Your task to perform on an android device: As I love the Egyptian Whole grilled fish and am satisfied with the taste, rate the recipe with 4 stars in the KitchenStories app.
Image 0: 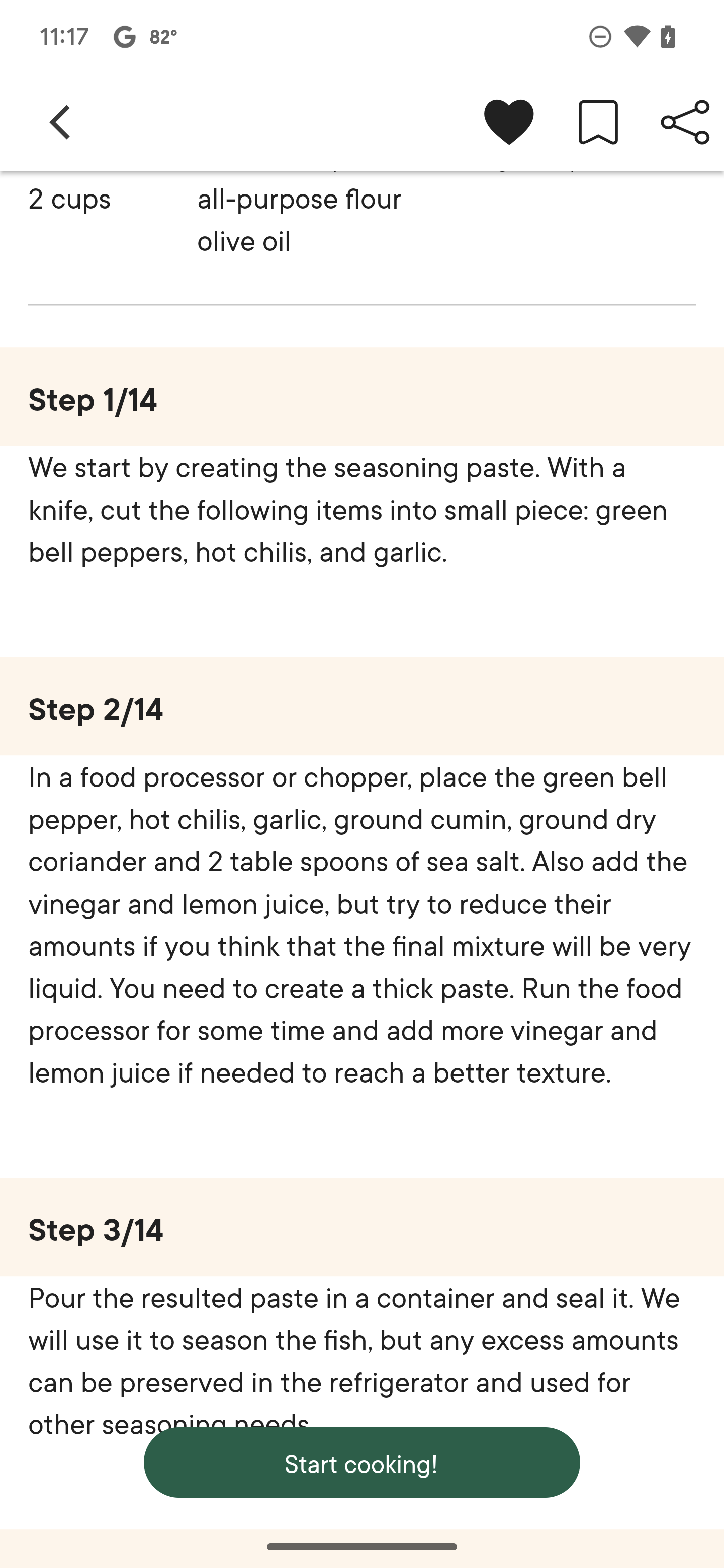
Swipe down on the screen
Step 0: scroll up
Image 1: 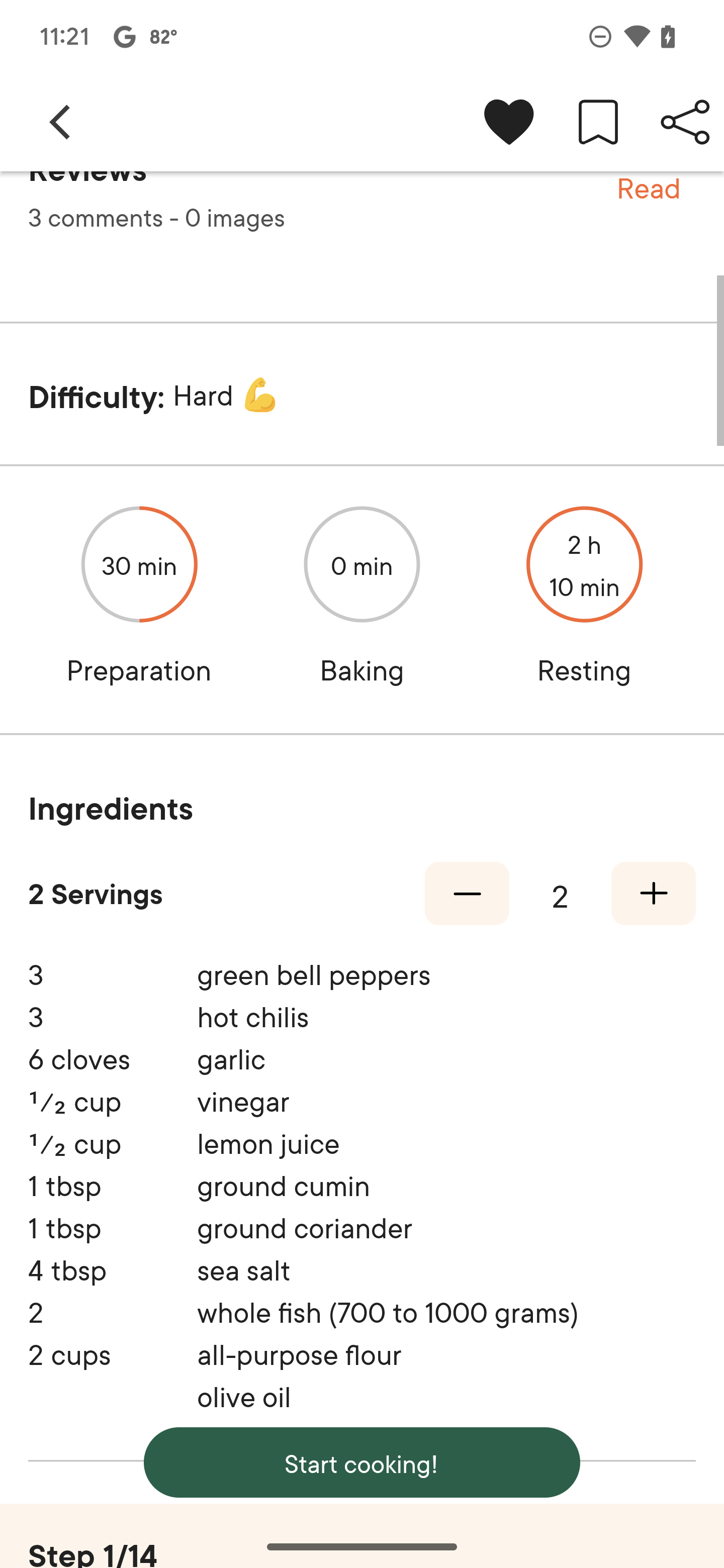
Swipe down on the screen
Step 1: scroll up
Image 2: 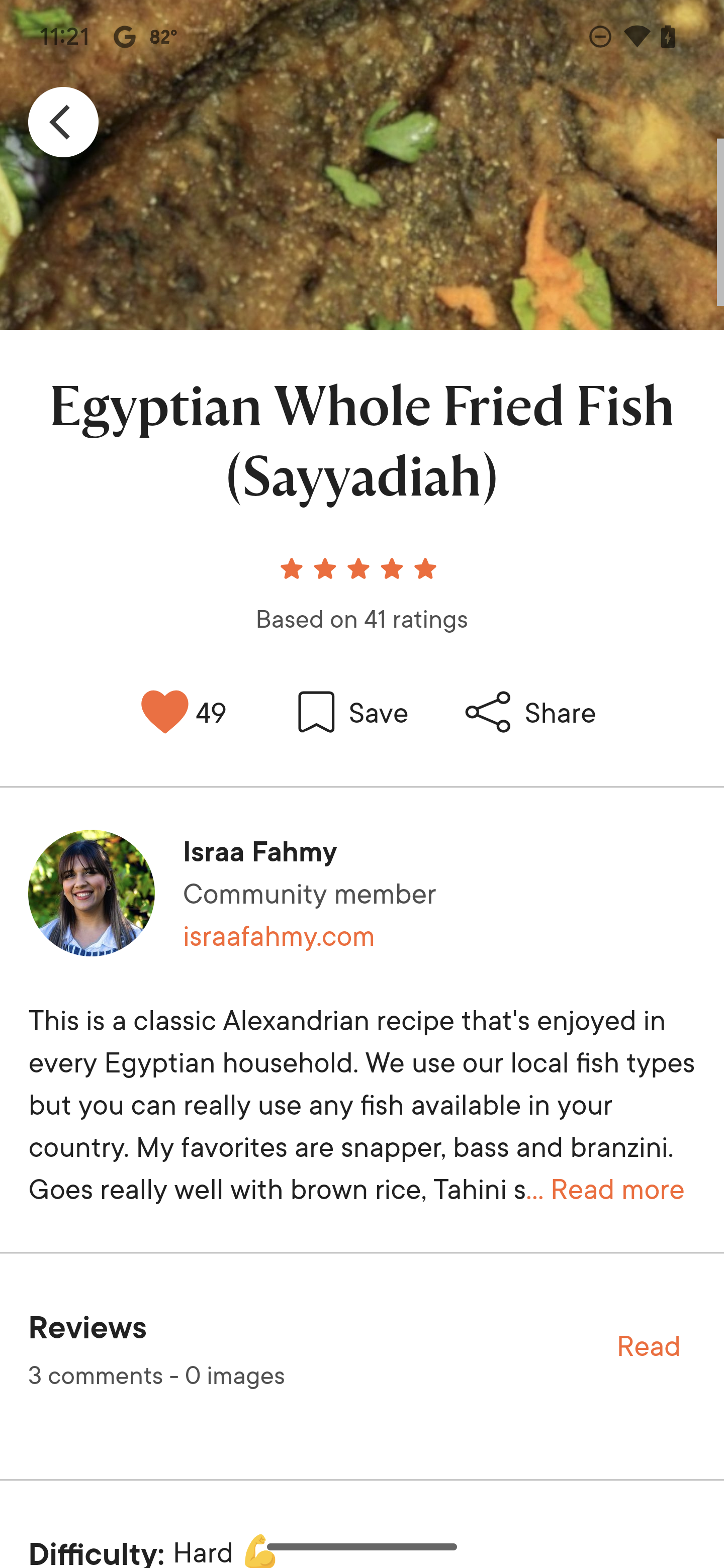
Click on the ratings
Step 2: click (362, 597)
Image 3: 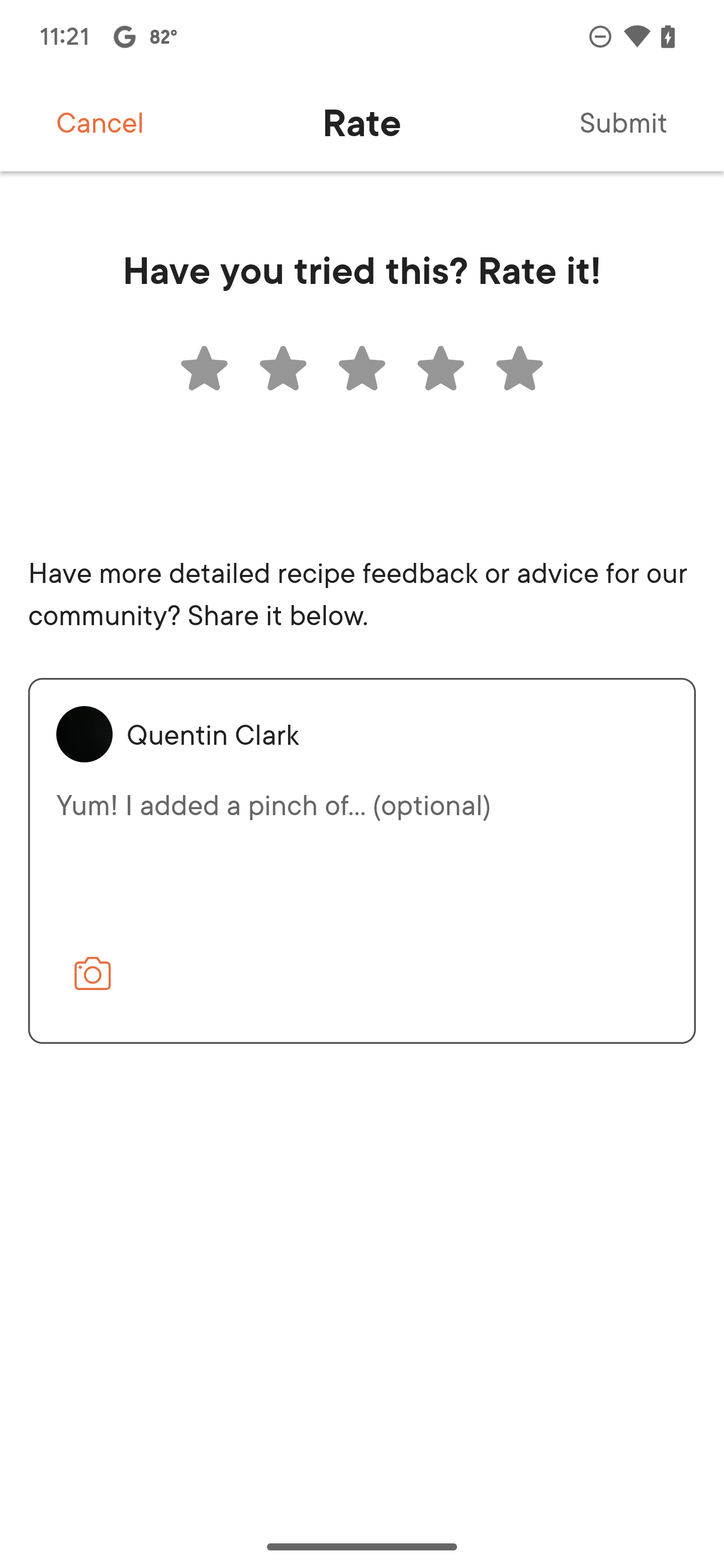
Click on the 4 star
Step 3: click (436, 366)
Image 4: 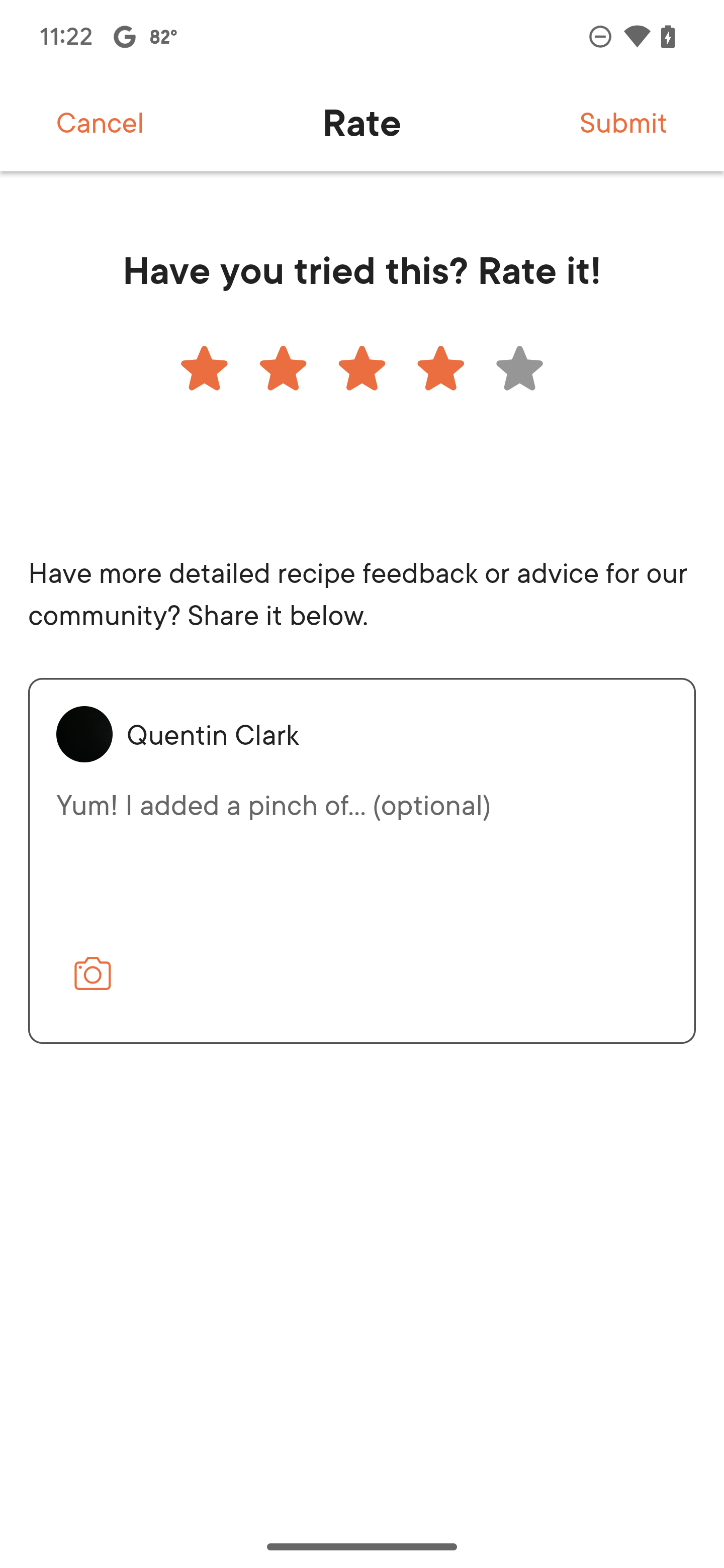
Click on the submit button
Step 4: click (623, 122)